Your task to perform on an android device: Browse for corrector products in the Character cosmetics app
Image 0: 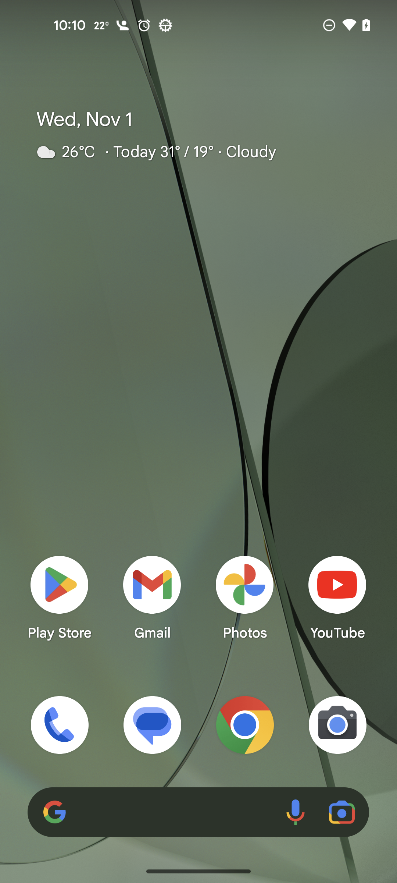
open the Character cosmetics app
Step 0: open app "Character Cosmetics"
Image 1: 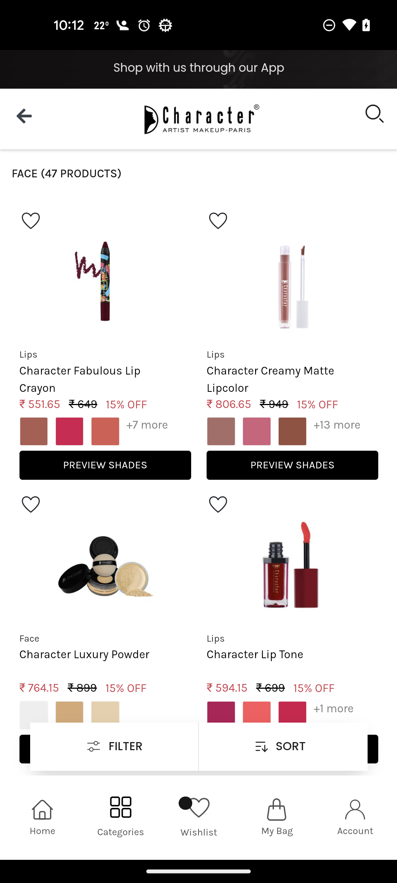
Click on the search icon 
Step 1: click (199, 455)
Image 2: 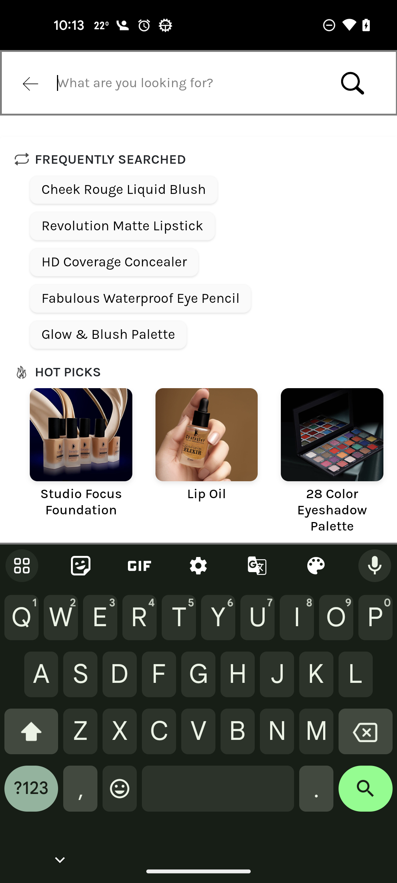
Enter a product as corrector
Step 2: type "corrector"